Your task to perform on an android device: Due to my heavy schedule, I didn't have time for self-improvement, therefore I put on a lot of weight.Set a 50-second countdown and a 30-second training rest ,setup a female account on the FitAi app.
Image 0: 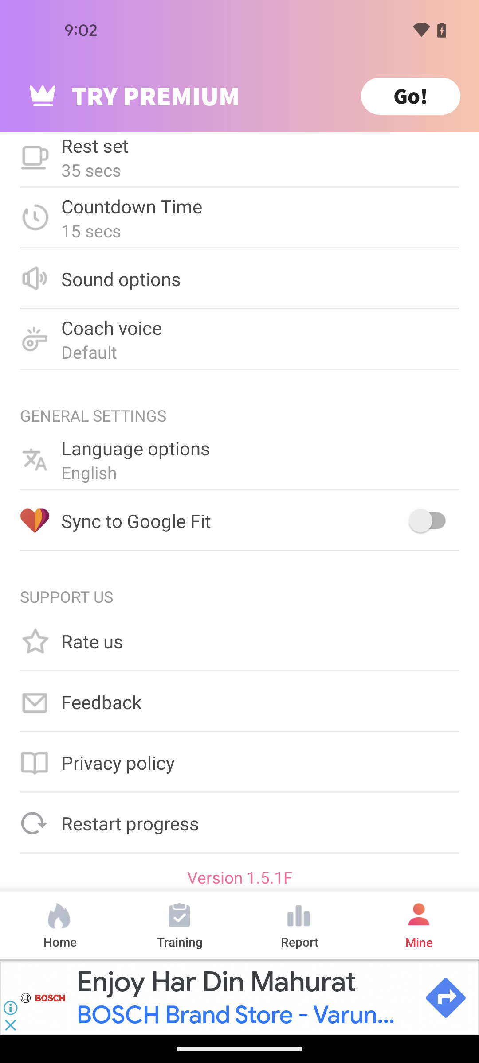
Open the FitAi app
Step 0: open app "FitAI"
Image 1: 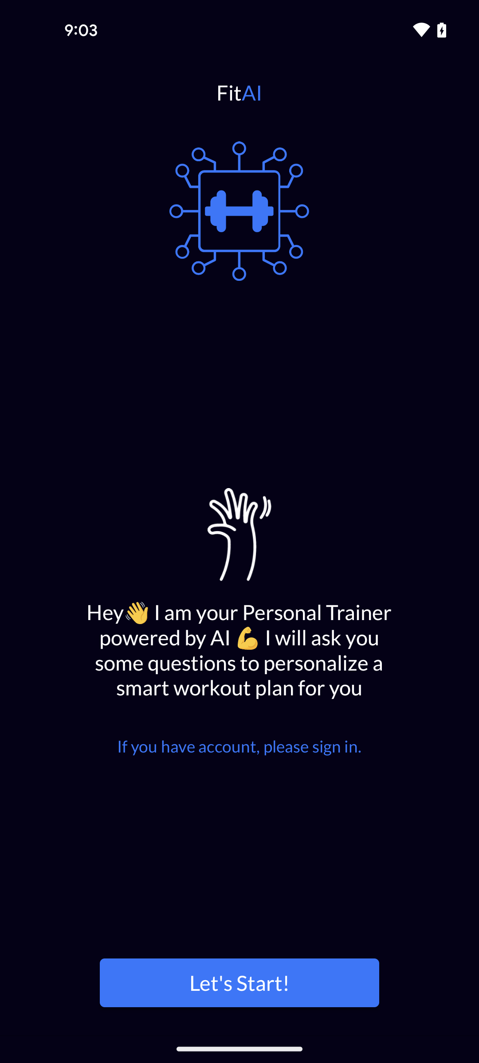
Tap on the Let's start button
Step 1: click (239, 982)
Image 2: 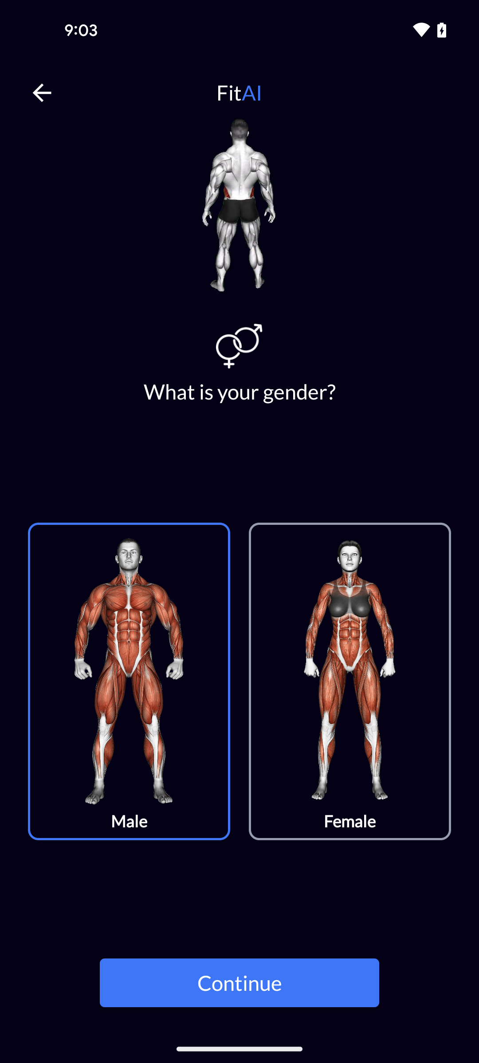
Select the female option
Step 2: click (349, 671)
Image 3: 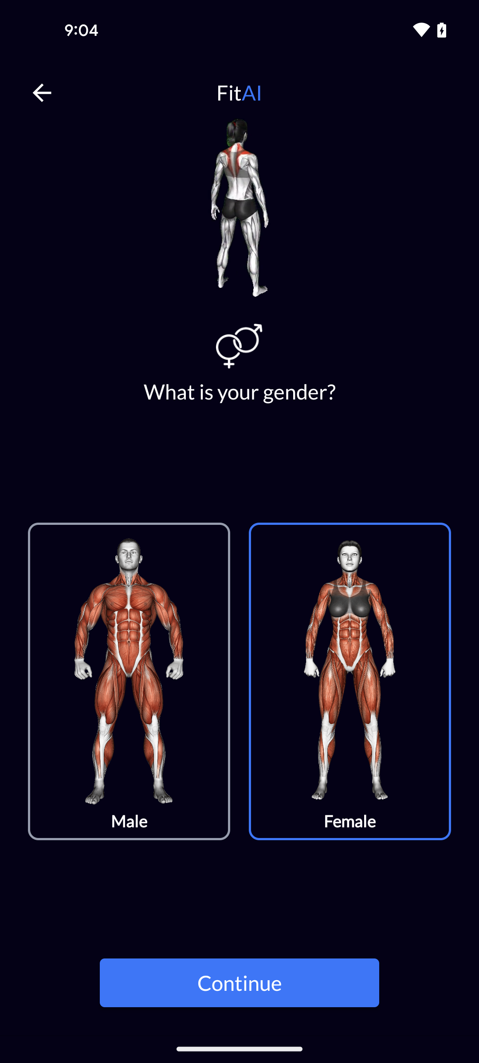
Tap on the continue button
Step 3: click (239, 982)
Image 4: 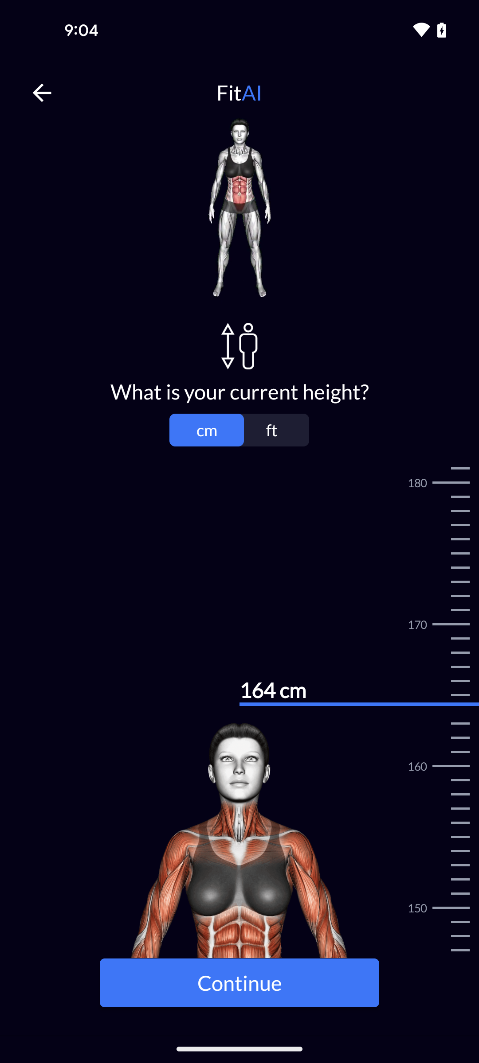
Swipe up to view the height 155cm
Step 4: scroll down
Image 6: 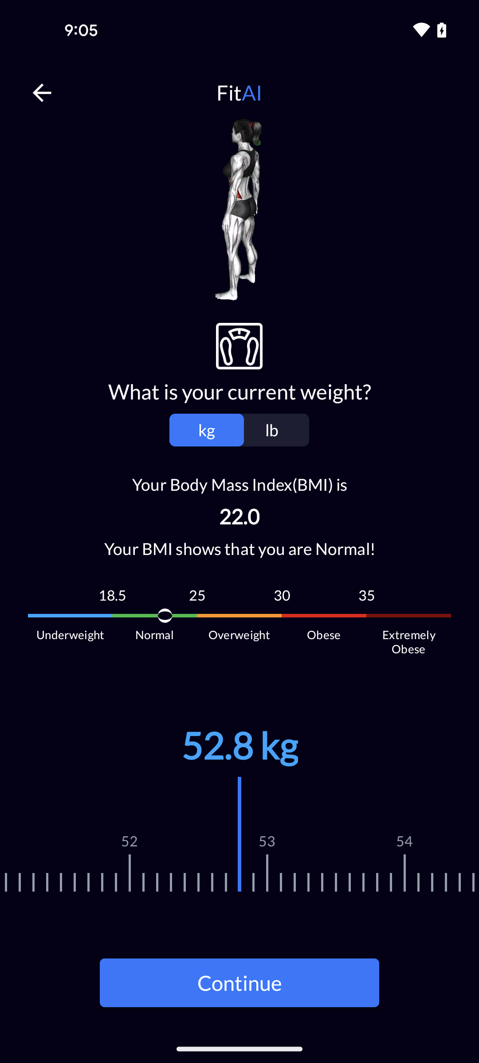
Swipe left to view the weight 60
Step 6: wait
Image 7: 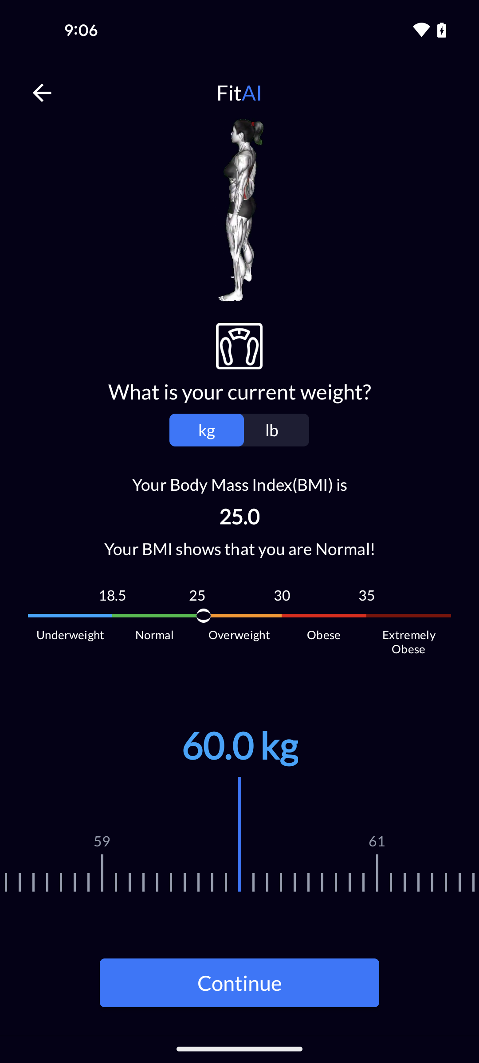
Tap on the continue button
Step 7: click (239, 982)
Image 8: 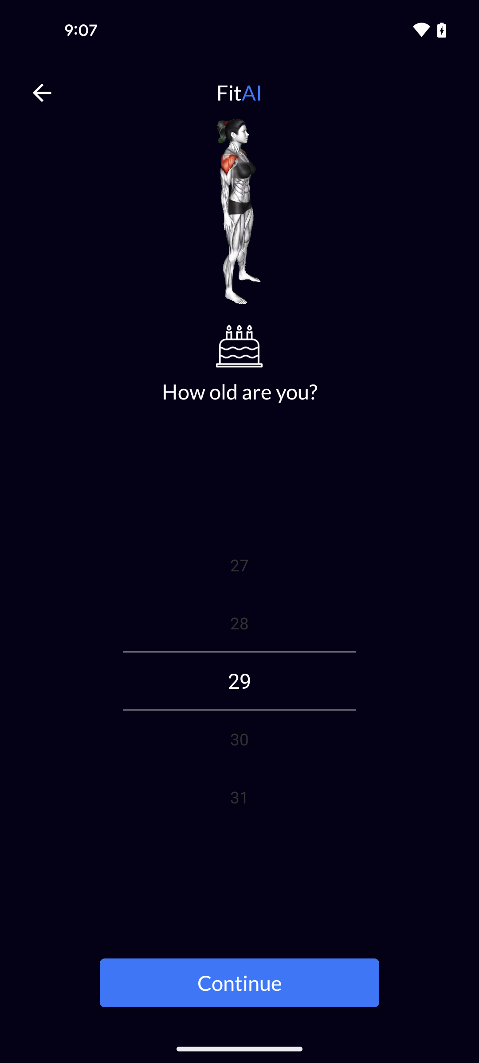
Swipe down to view the 20 
Step 8: scroll up
Image 9: 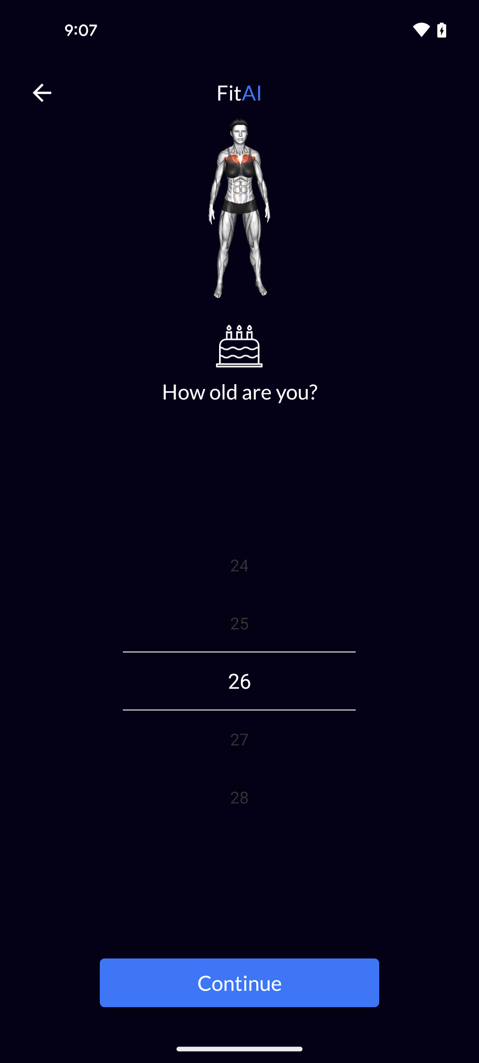
Swipe down to view the 20 
Step 9: scroll up
Image 10: 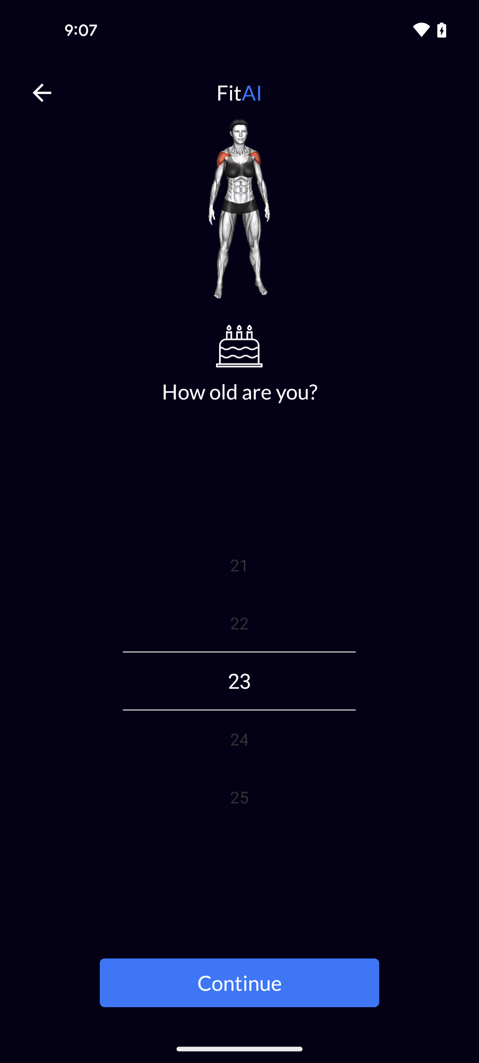
Swipe down to view the 20 
Step 10: scroll up
Image 11: 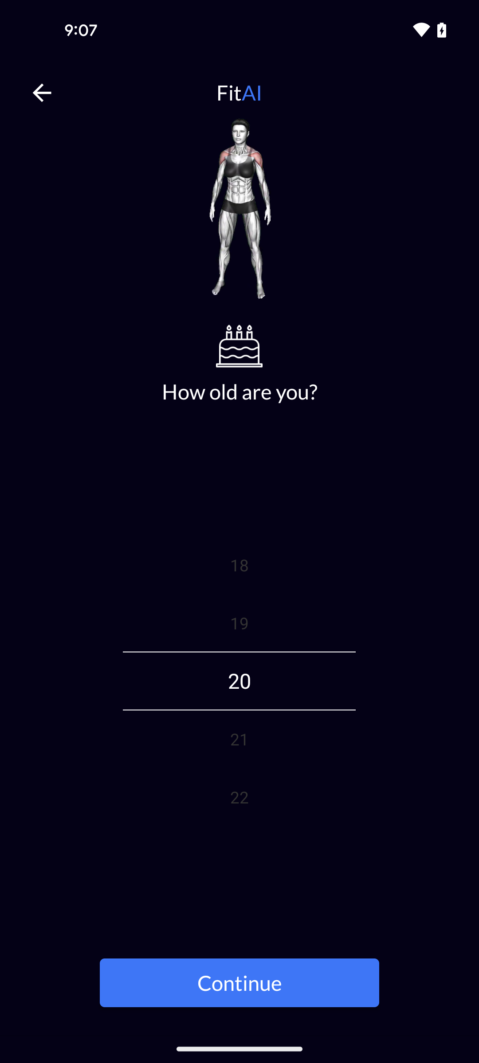
Tap on the continue button
Step 11: click (239, 982)
Image 12: 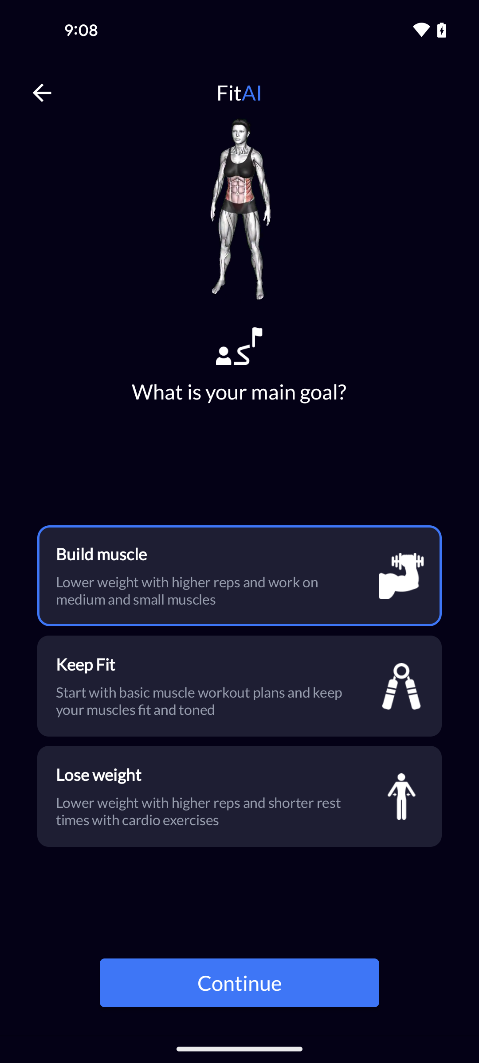
Select the lose weight option
Step 12: click (204, 811)
Image 13: 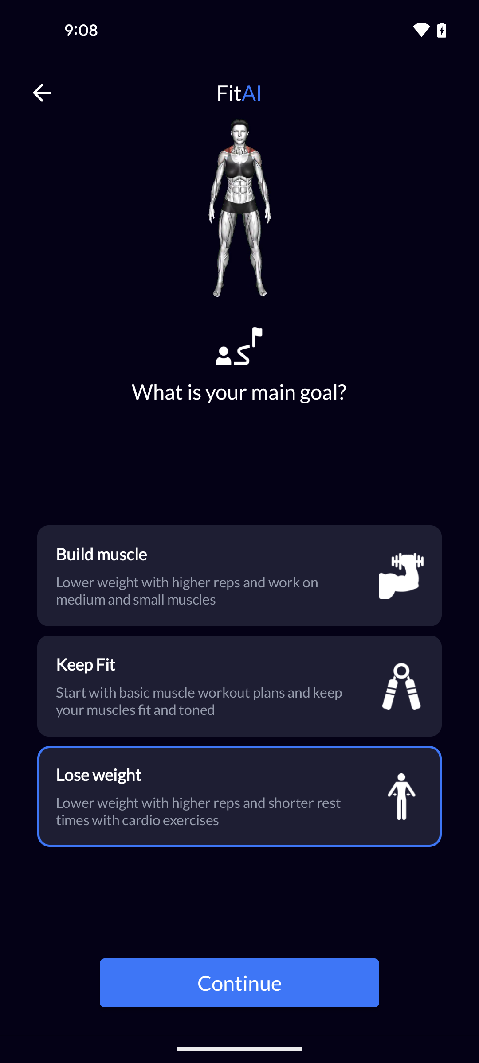
Tap on the continue button
Step 13: click (239, 982)
Image 14: 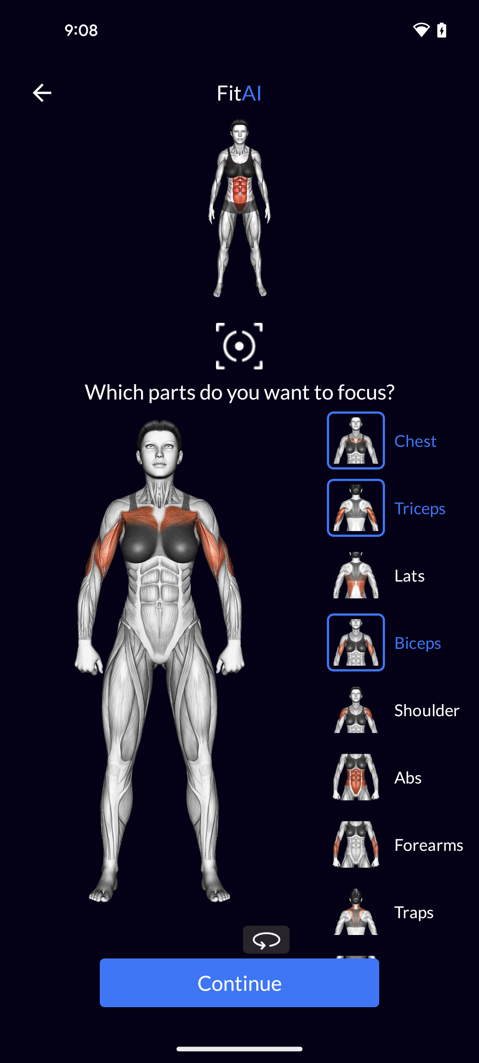
Tap on the abs option
Step 14: click (355, 777)
Image 15: 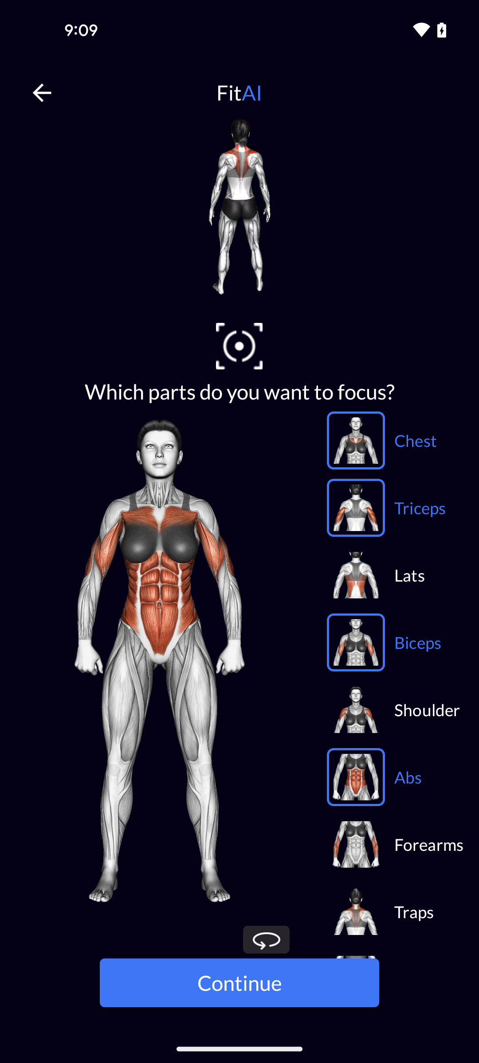
Tap on the chest option
Step 15: click (355, 440)
Image 17: 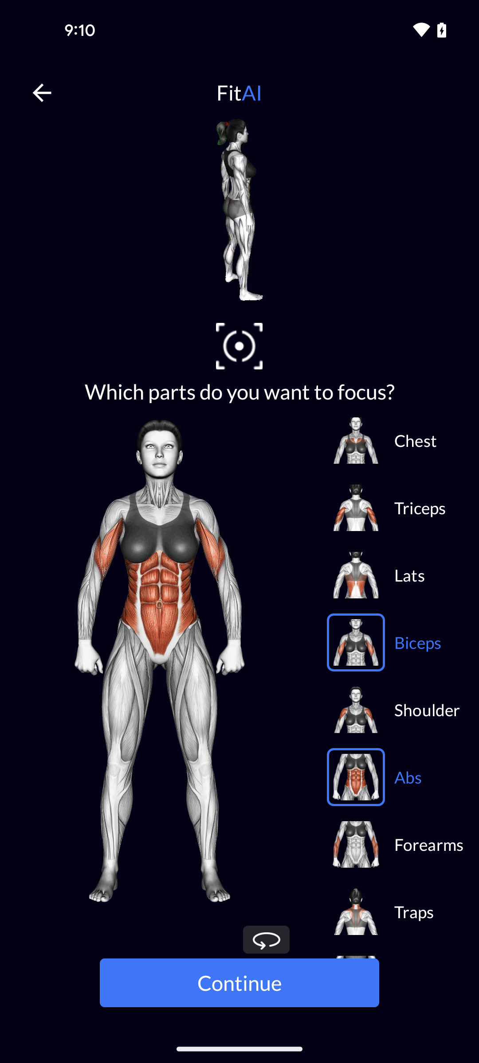
Tap on the biceps option
Step 17: click (355, 642)
Image 20: 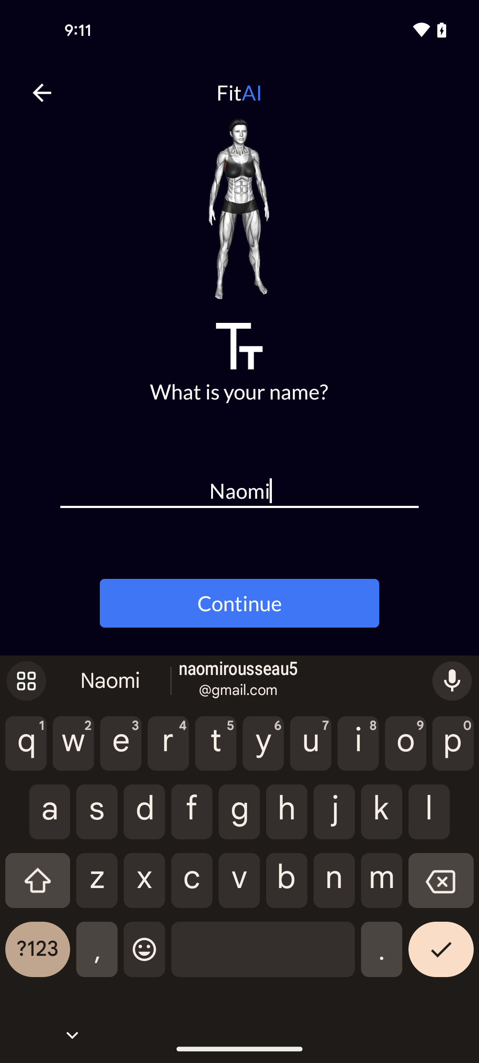
Tap on the continue button
Step 20: click (239, 531)
Image 21: 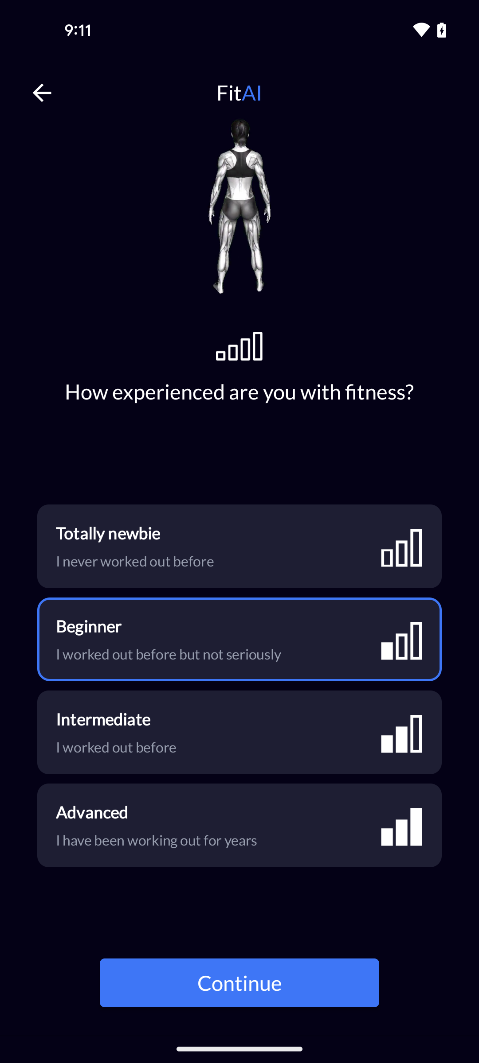
Tap on the continue button
Step 21: click (239, 982)
Image 22: 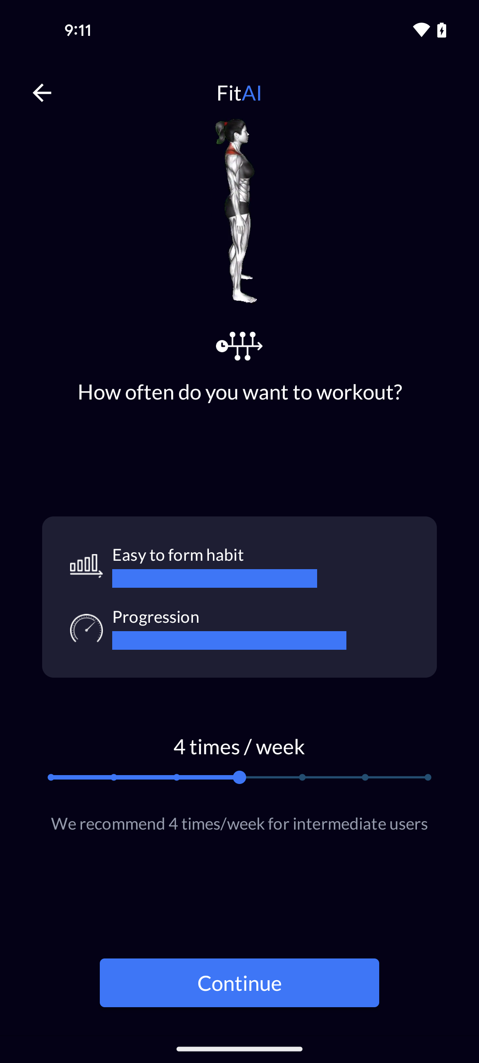
Tap on the dot icon next to 4 times
Step 22: click (239, 780)
Image 24: 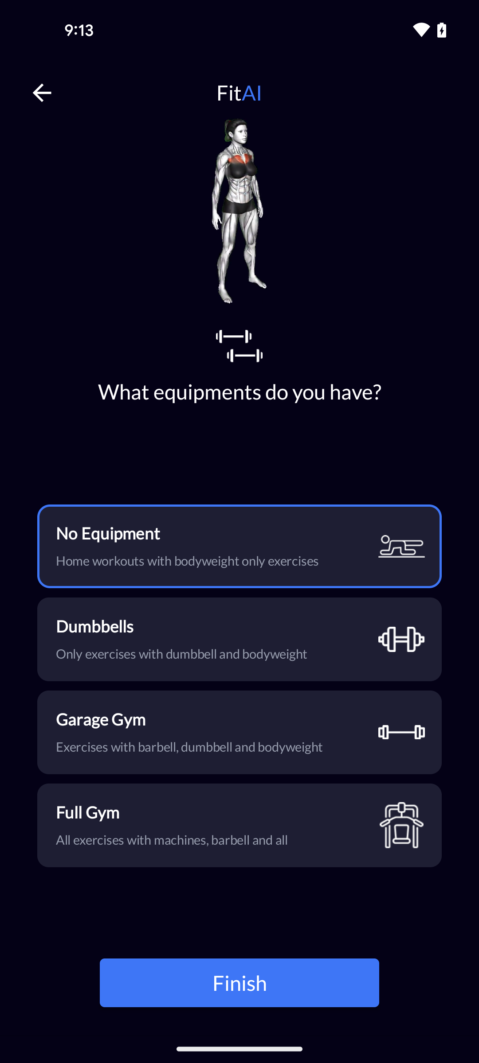
Tap on the finish button
Step 24: click (239, 982)
Image 25: 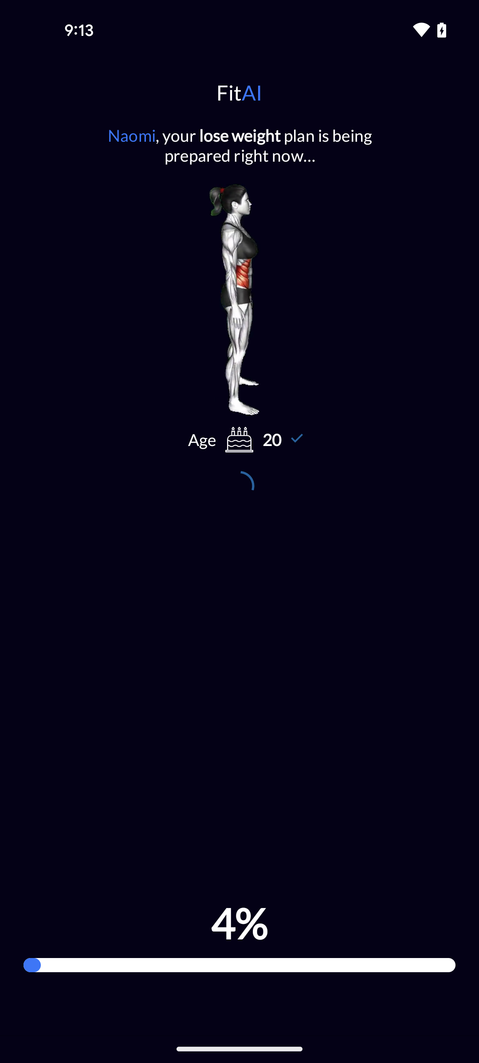
Tap on the finish button
Step 25: wait